Your task to perform on an android device: In the Jefit app, I would want to set a daily goal of running at least 3 miles for thirty minutes every day in order to keep in fitness.
Image 0: 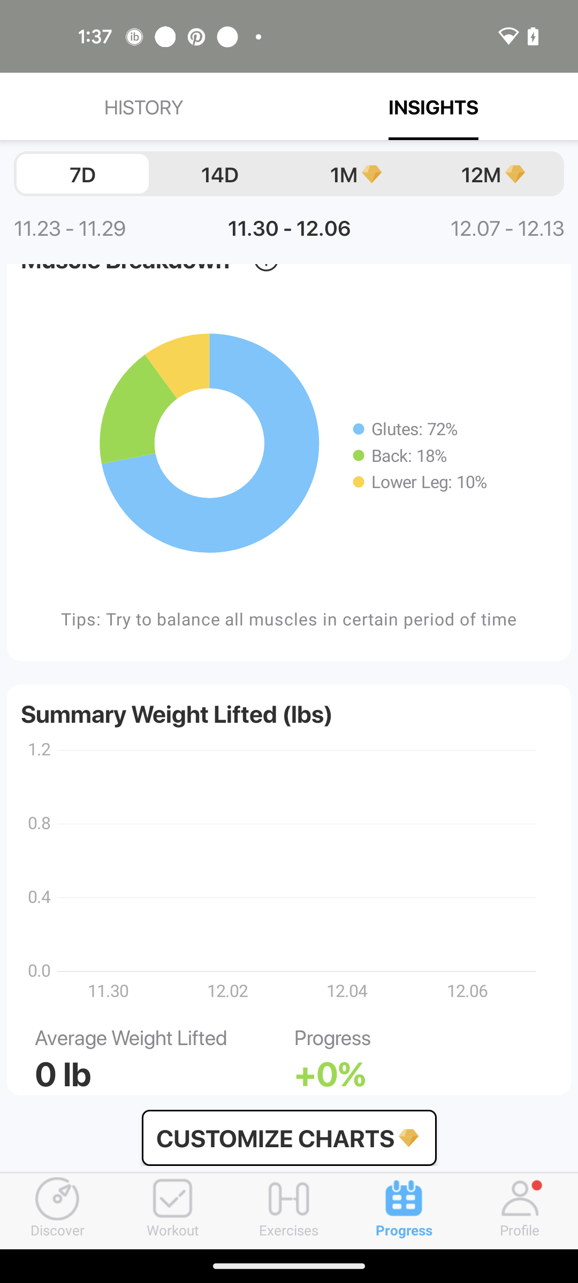
Go to the Exercise tab
Step 0: click (289, 1211)
Image 1: 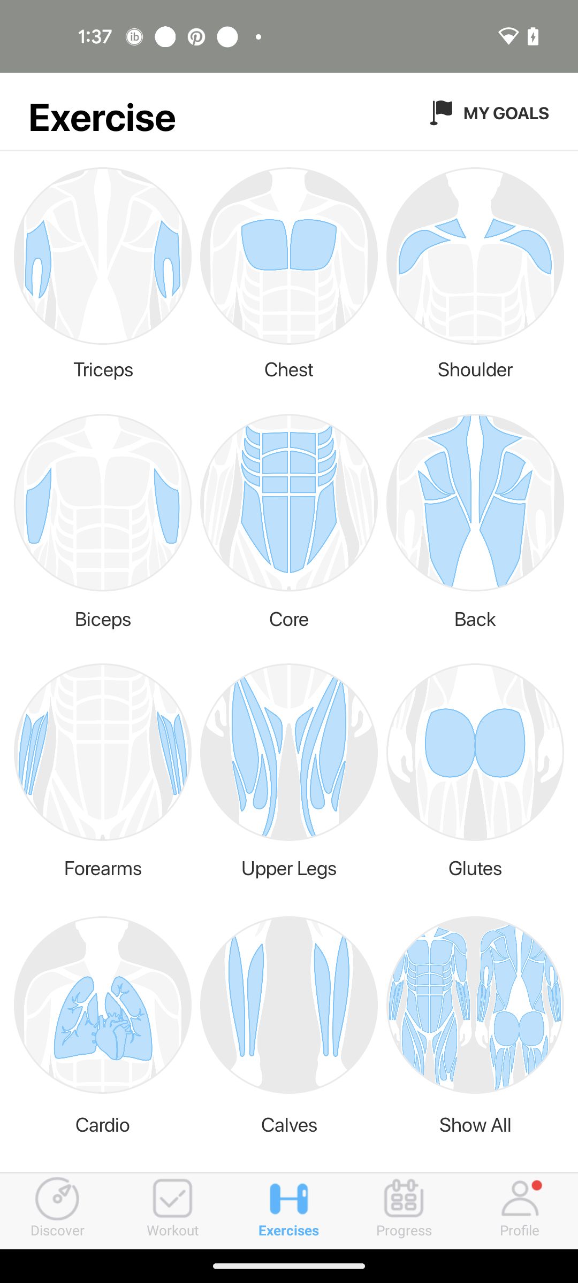
Click on the My Goals option
Step 1: click (506, 112)
Image 2: 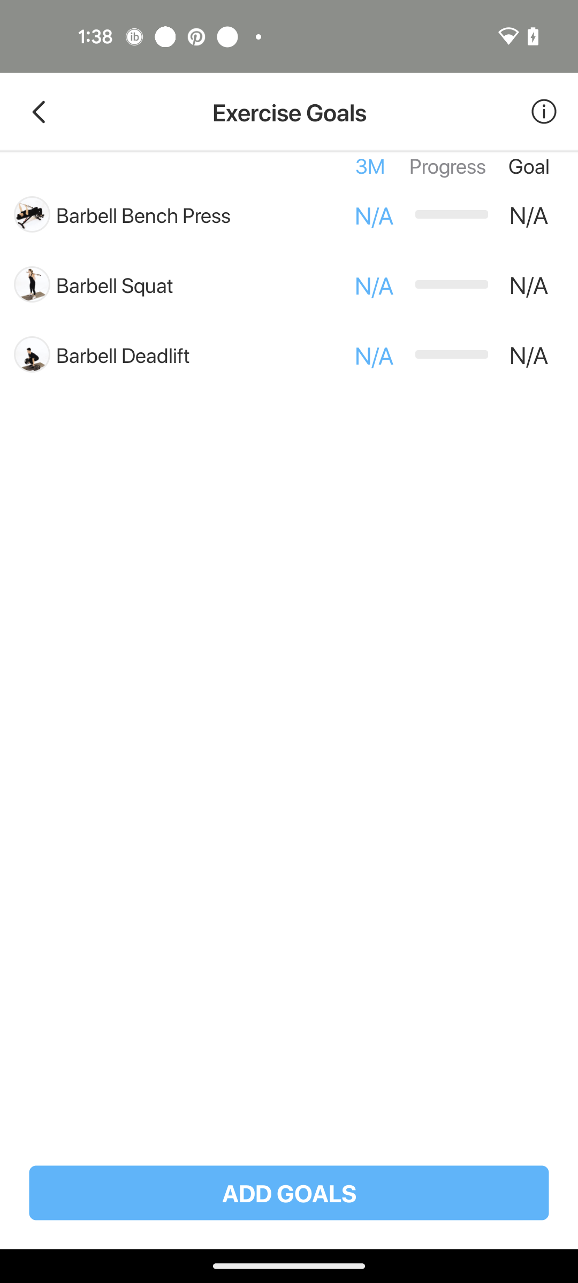
Click on the Add Goals button
Step 2: click (289, 1193)
Image 3: 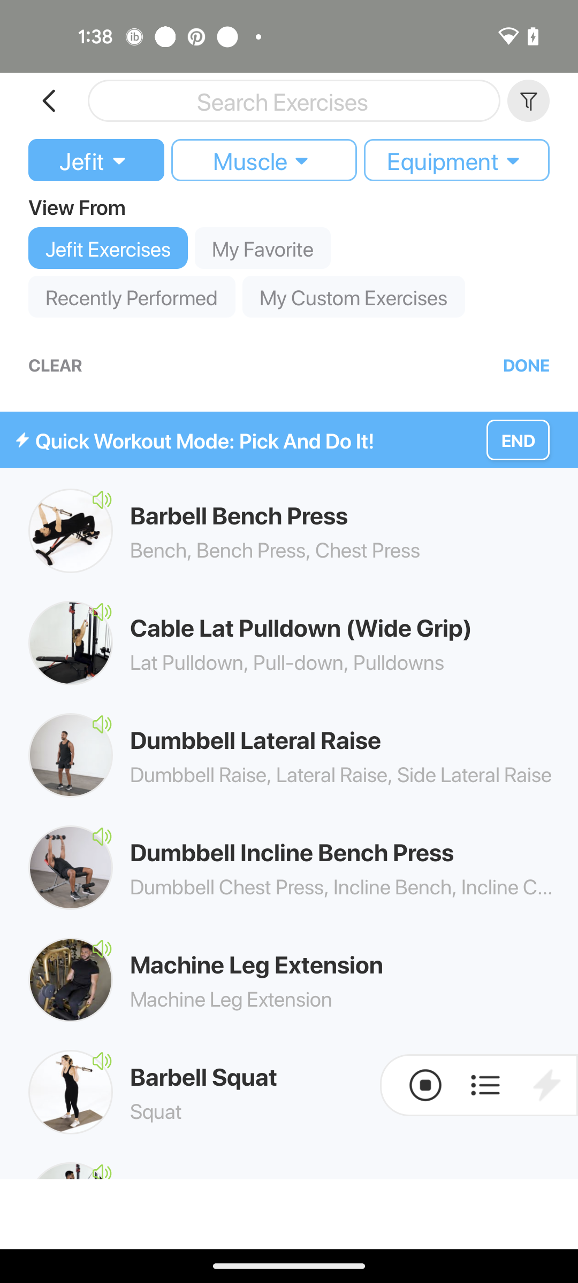
Click on the search bar
Step 3: click (294, 101)
Image 4: 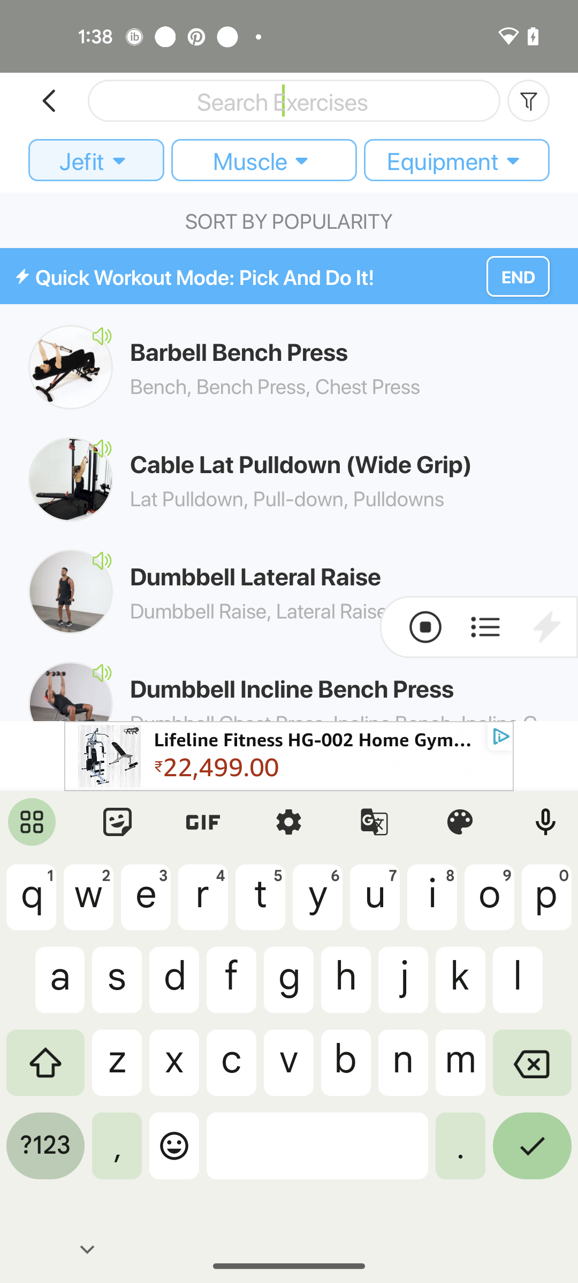
Search for Running
Step 4: type "Running"
Image 5: 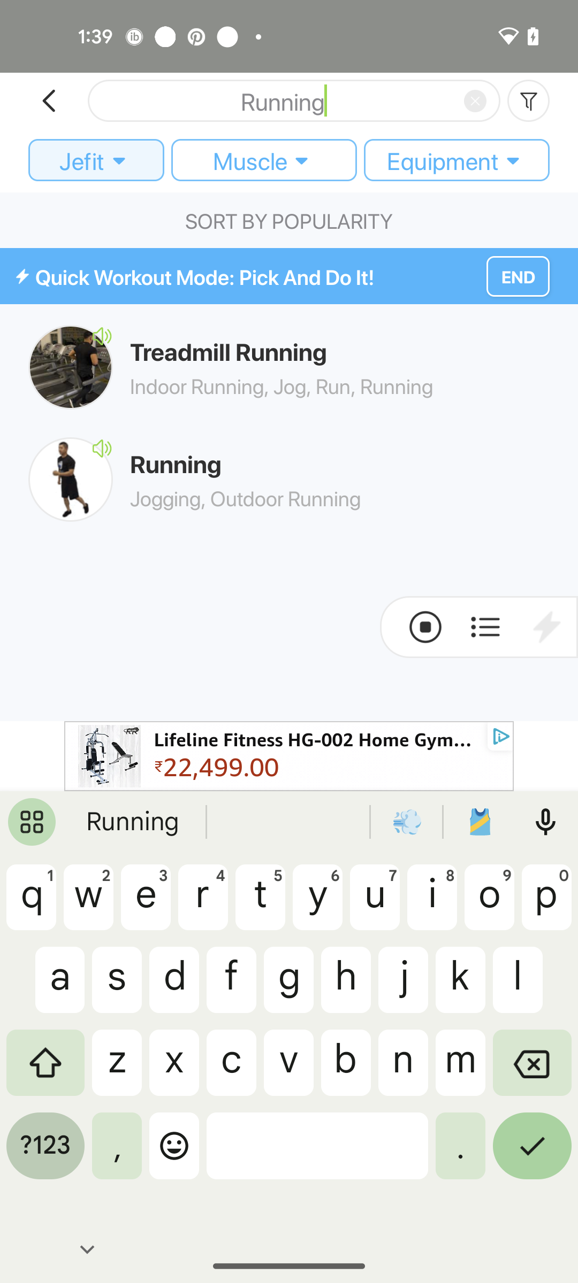
Click on the Running option in search result
Step 5: click (345, 463)
Image 6: 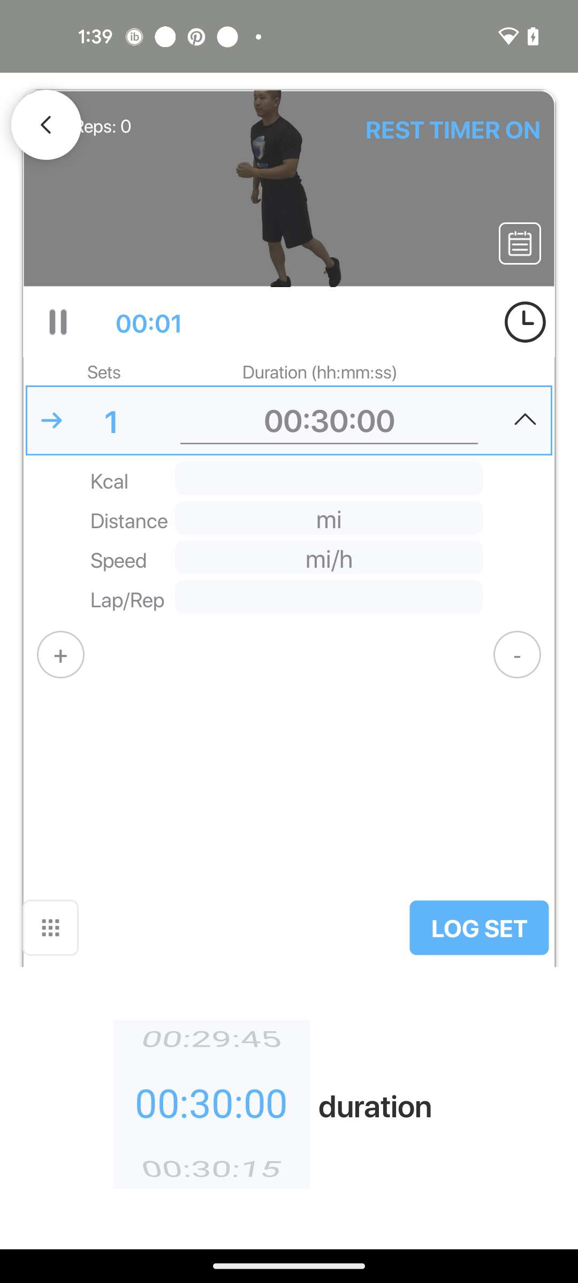
Click on the mi text bar
Step 6: click (329, 517)
Image 8: 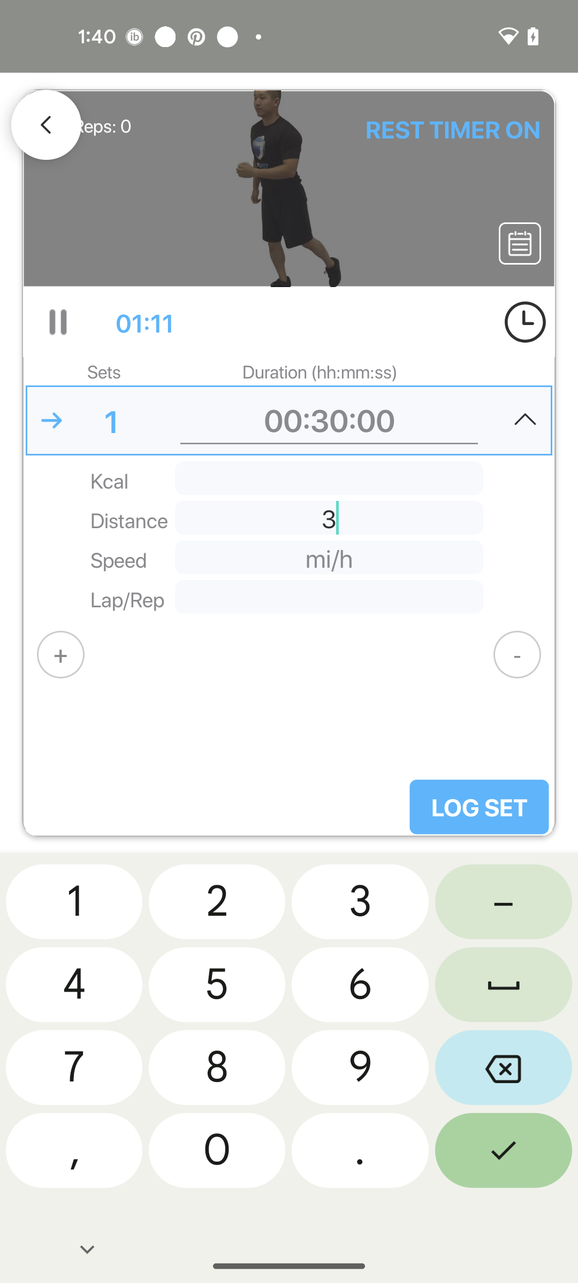
Click on the Log Set button
Step 8: click (479, 807)
Image 9: 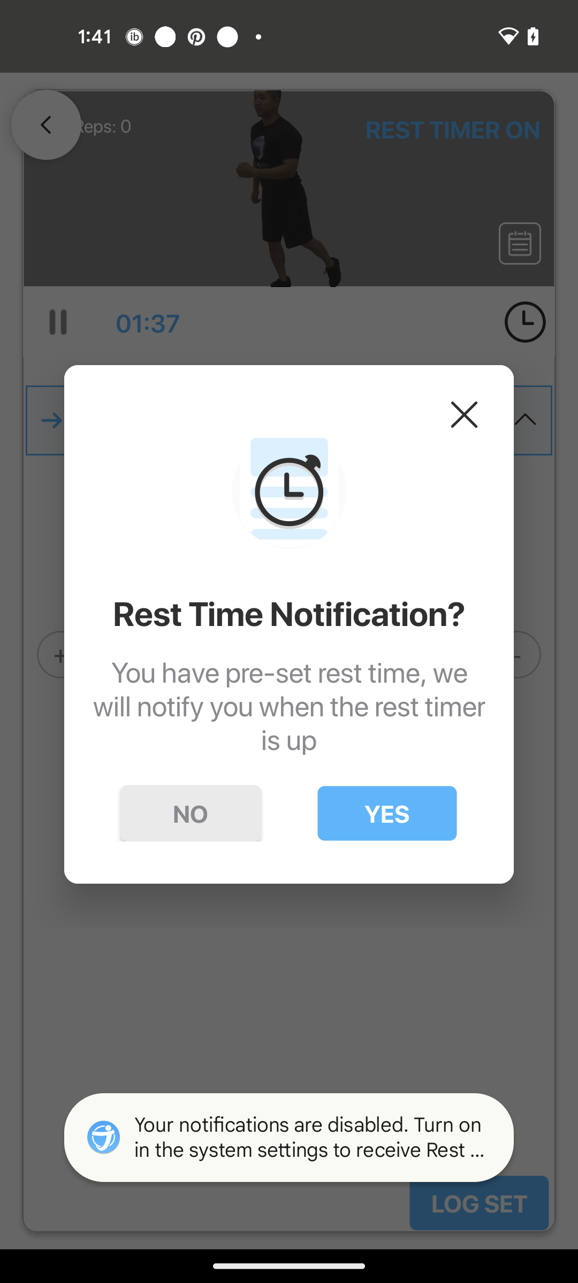
Click on the Yes option
Step 9: click (387, 813)
Image 10: 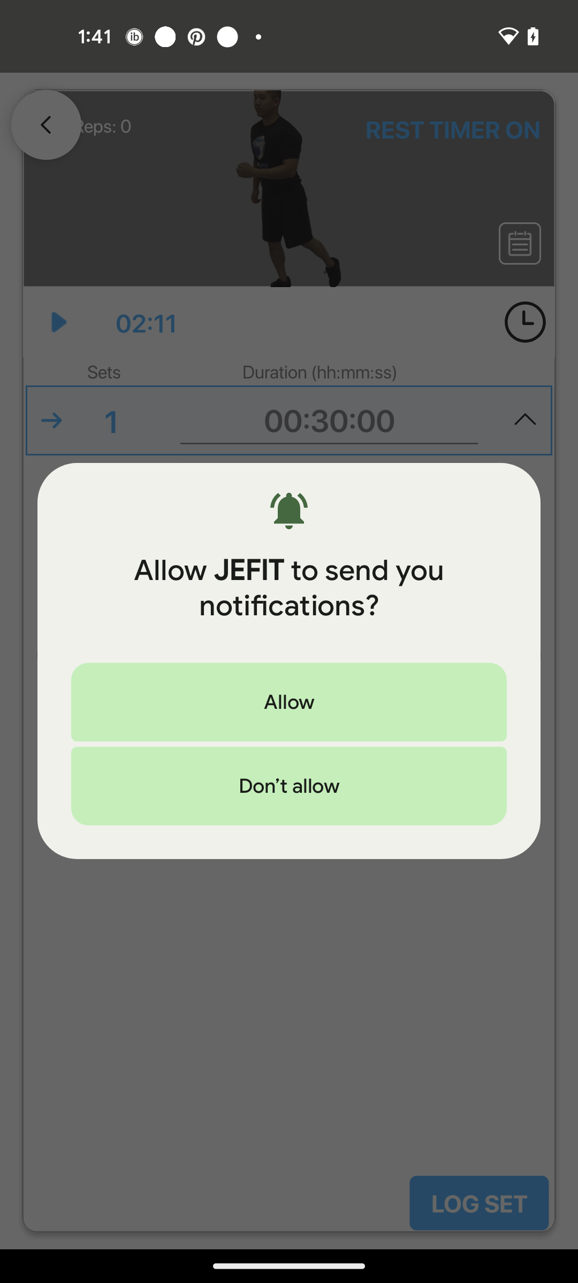
Click on the Allow button
Step 10: click (289, 702)